Your task to perform on an android device: There is a blurry image of tulip fields in my gallery. Can you delete that image for me?
Image 0: 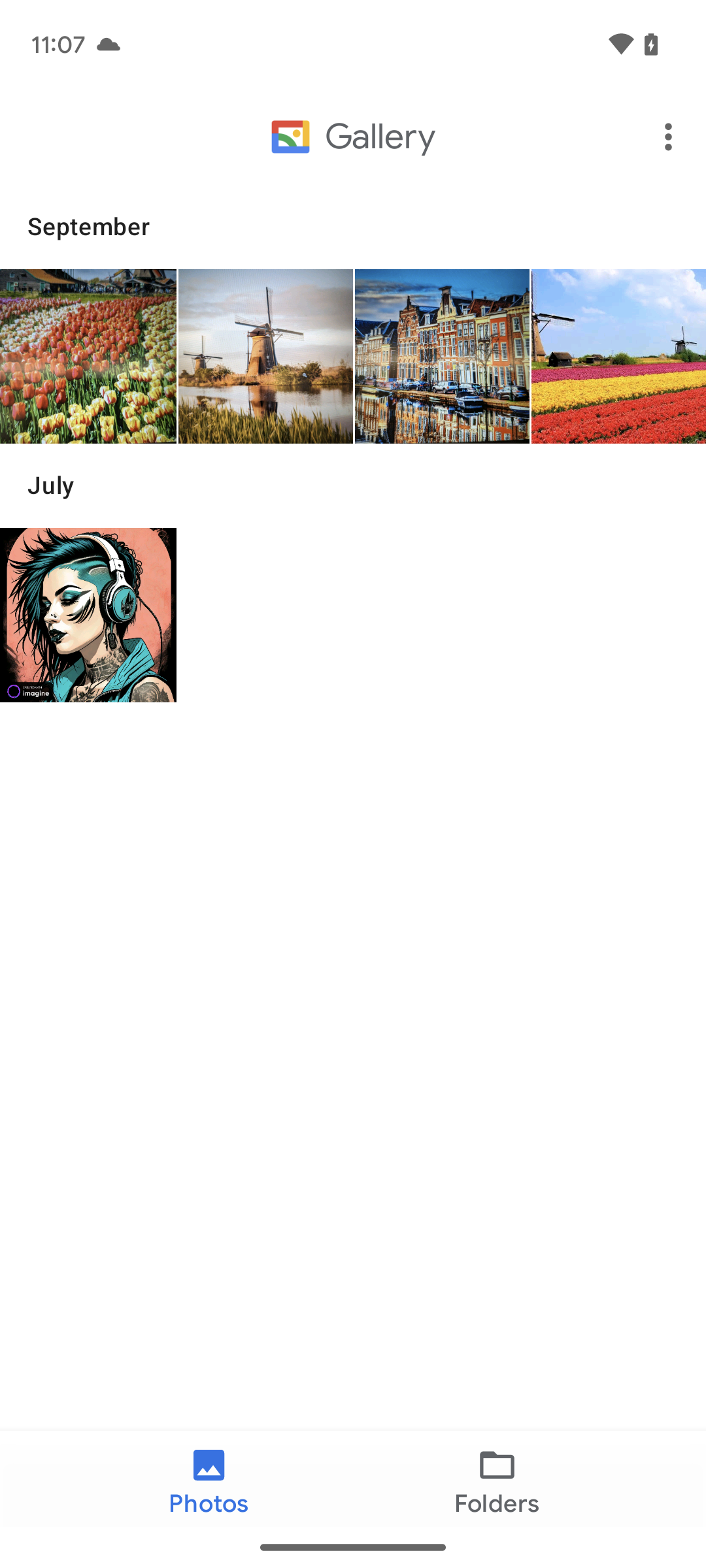
Click on the first image of the tulip field.
Step 0: click (88, 356)
Image 1: 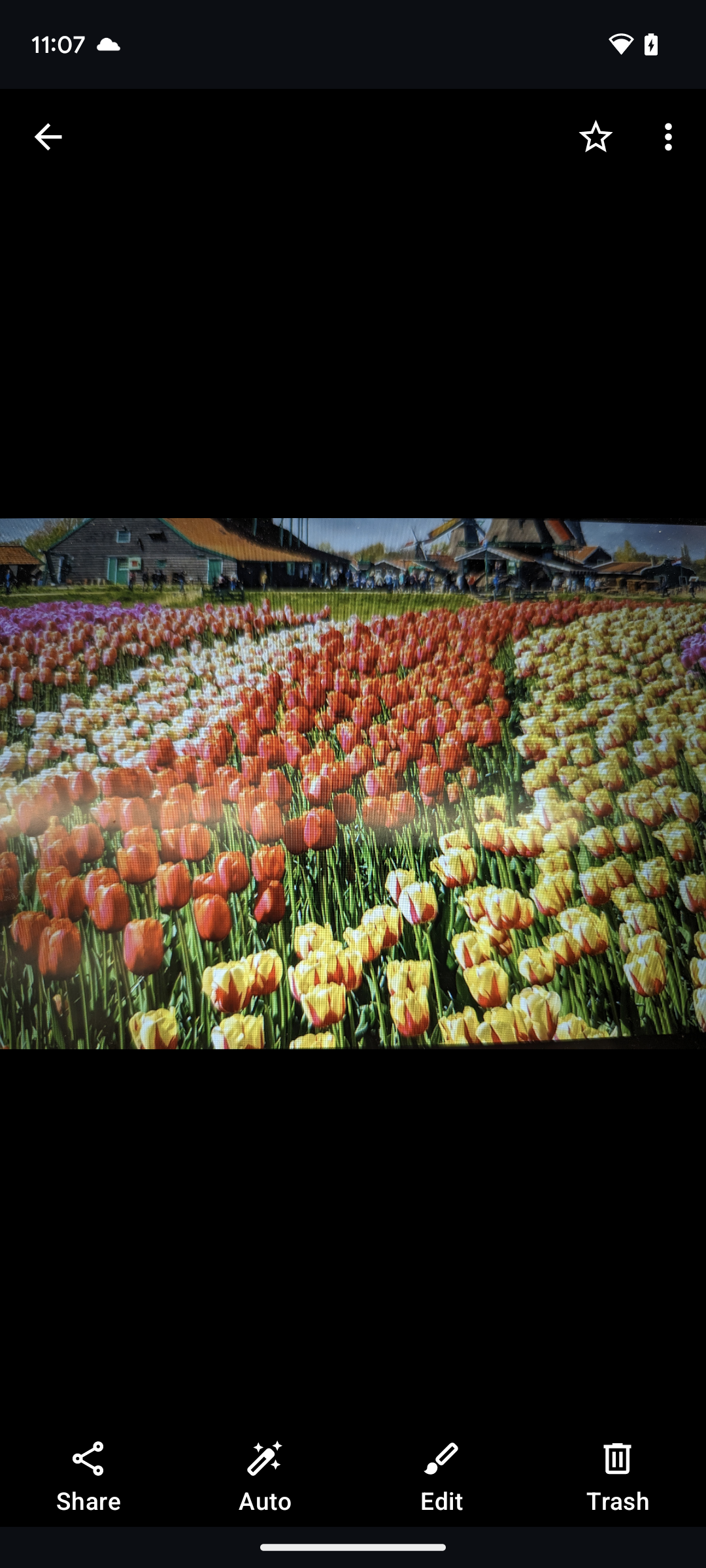
Click on the Trash icon at the bottom of the screen.
Step 1: click (618, 1478)
Image 2: 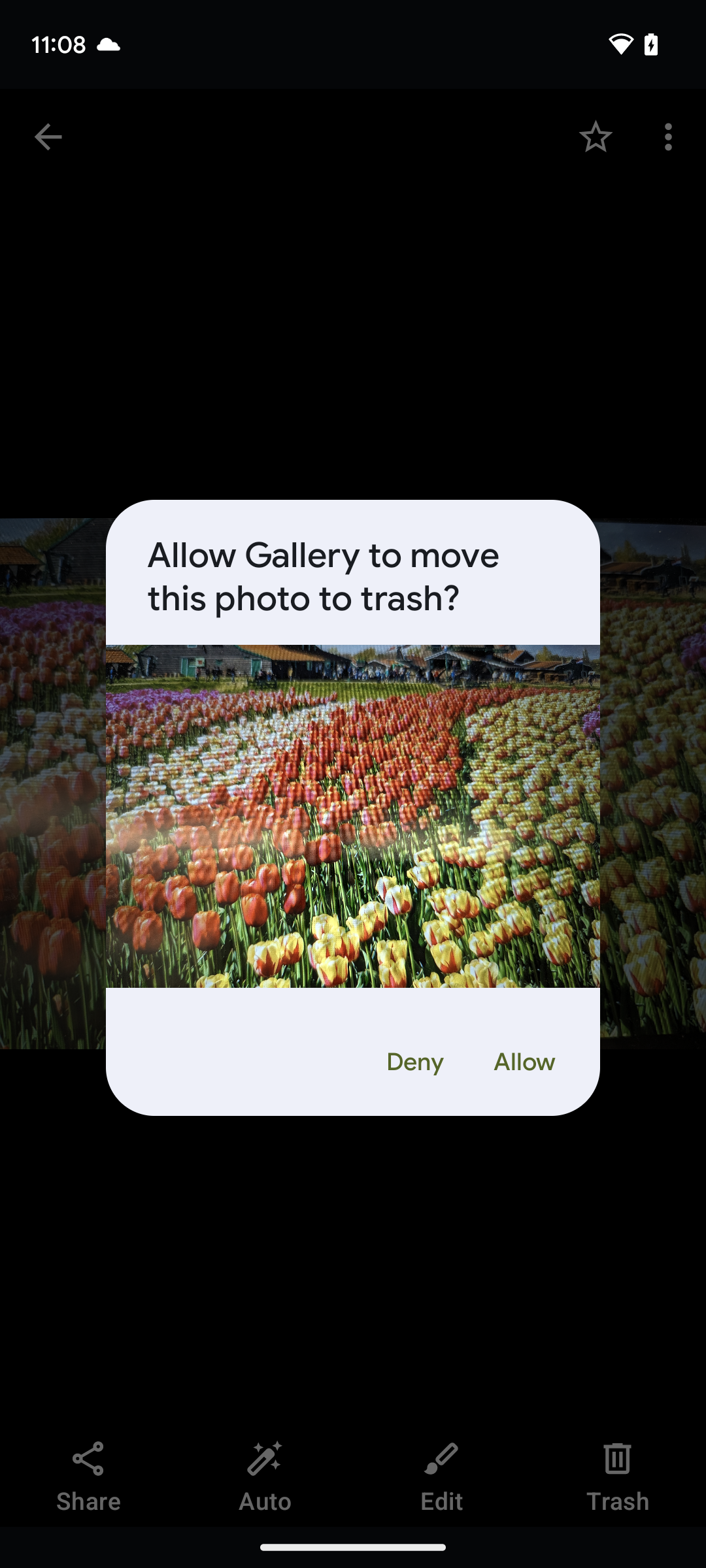
Click on Allow tab.
Step 2: click (524, 1062)